Your task to perform on an android device: Get the feedback for my first run from the coach, "Corinne Fitzgerald," and start the first run on the Runkeeper app.
Image 0: 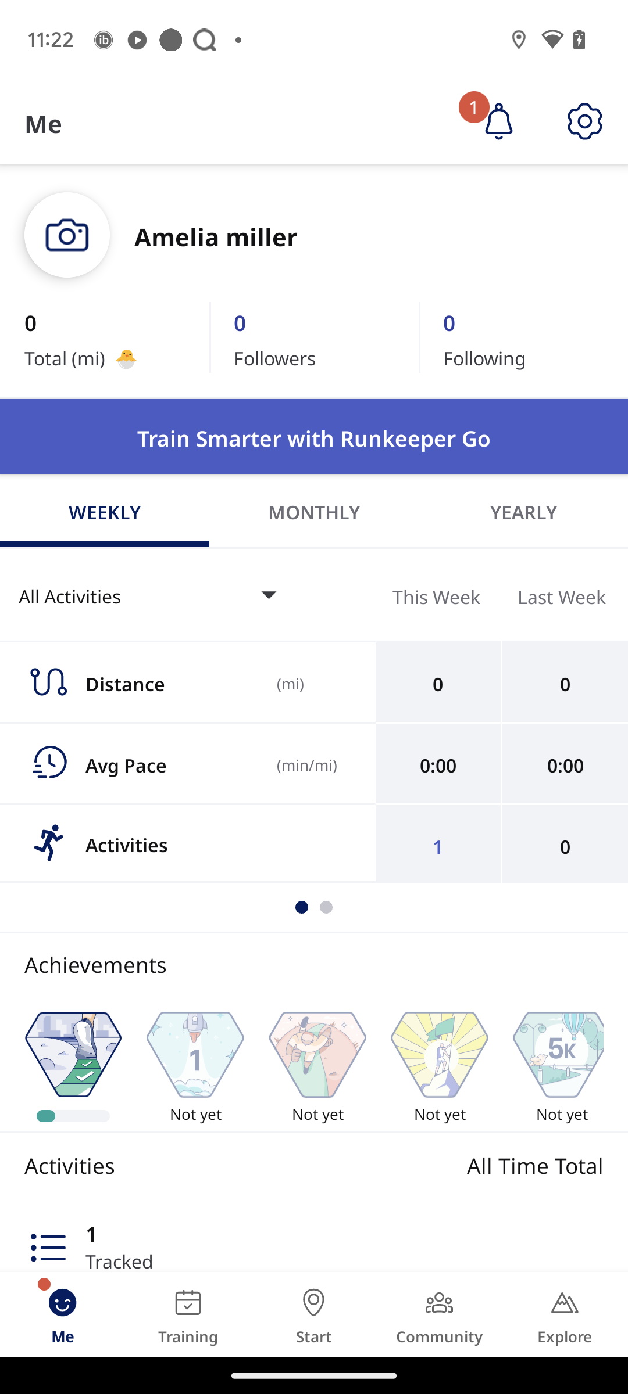
Click on the tab Training.
Step 0: click (188, 1314)
Image 1: 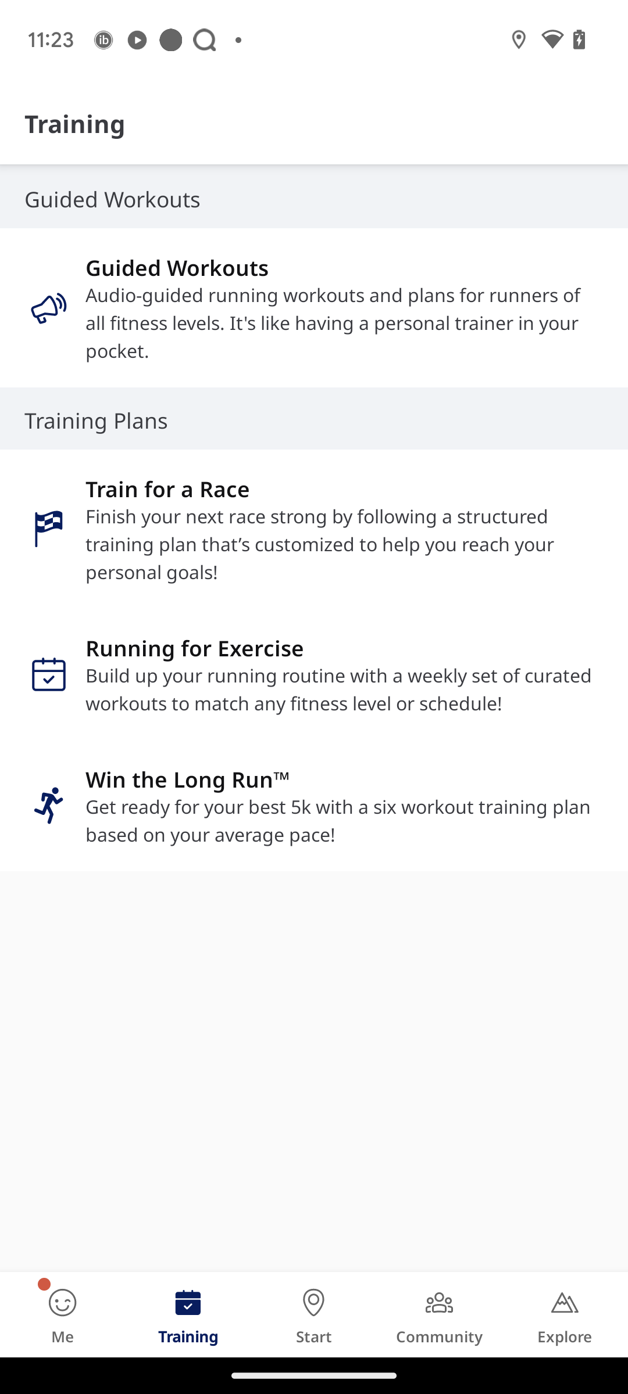
Click on the tab "Guided Workouts"
Step 1: click (344, 322)
Image 2: 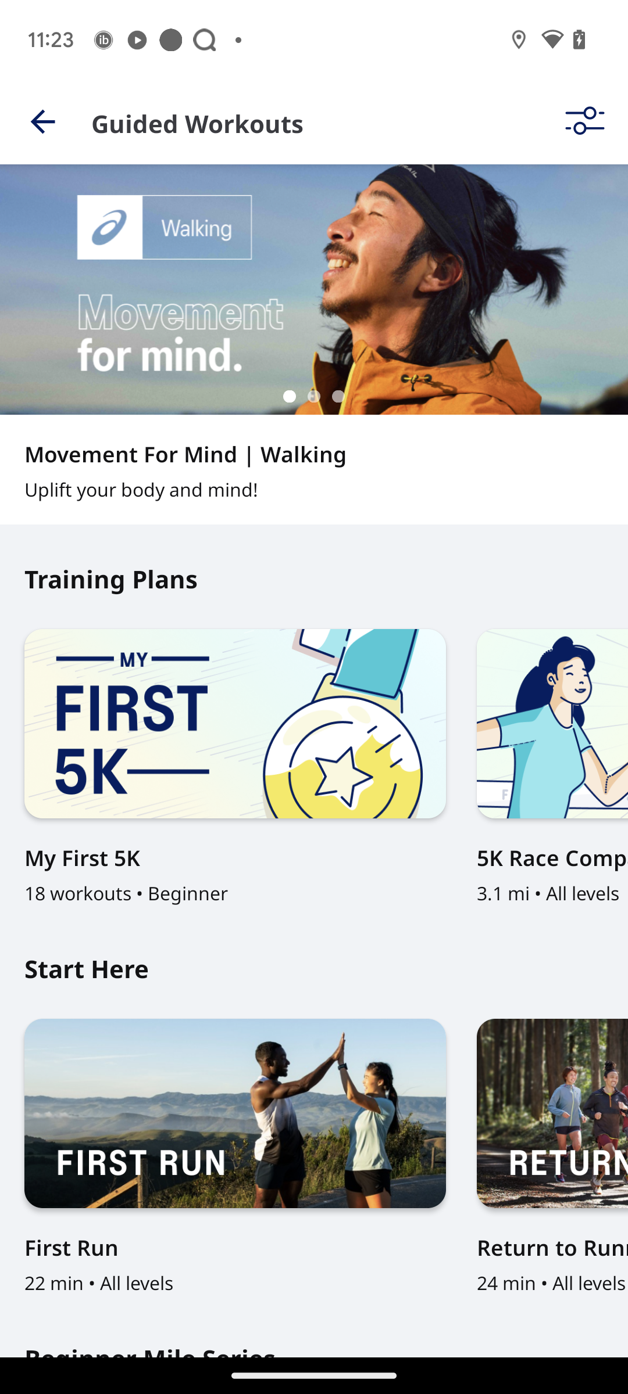
Open the tab "First Run".
Step 2: click (351, 1130)
Image 3: 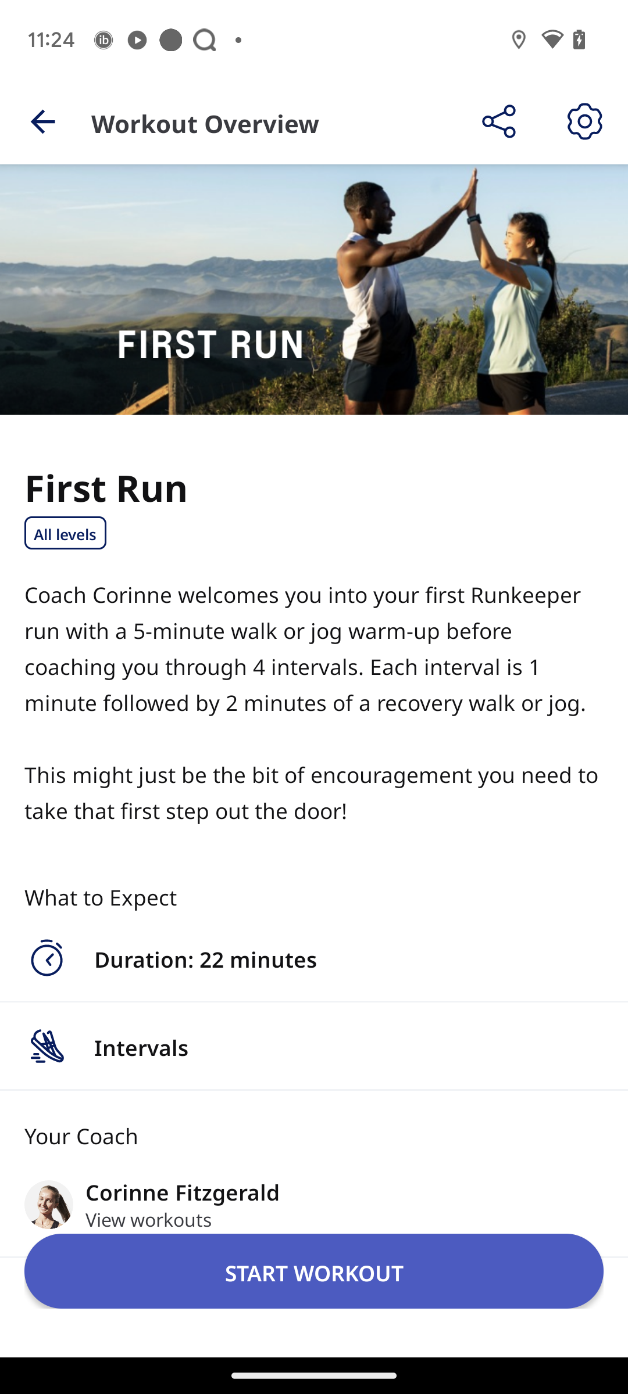
Click on the tab Start workout  at the bottom.
Step 3: click (314, 1271)